Your task to perform on an android device: I want to adjust the font size so that I can read my book.
Image 0: 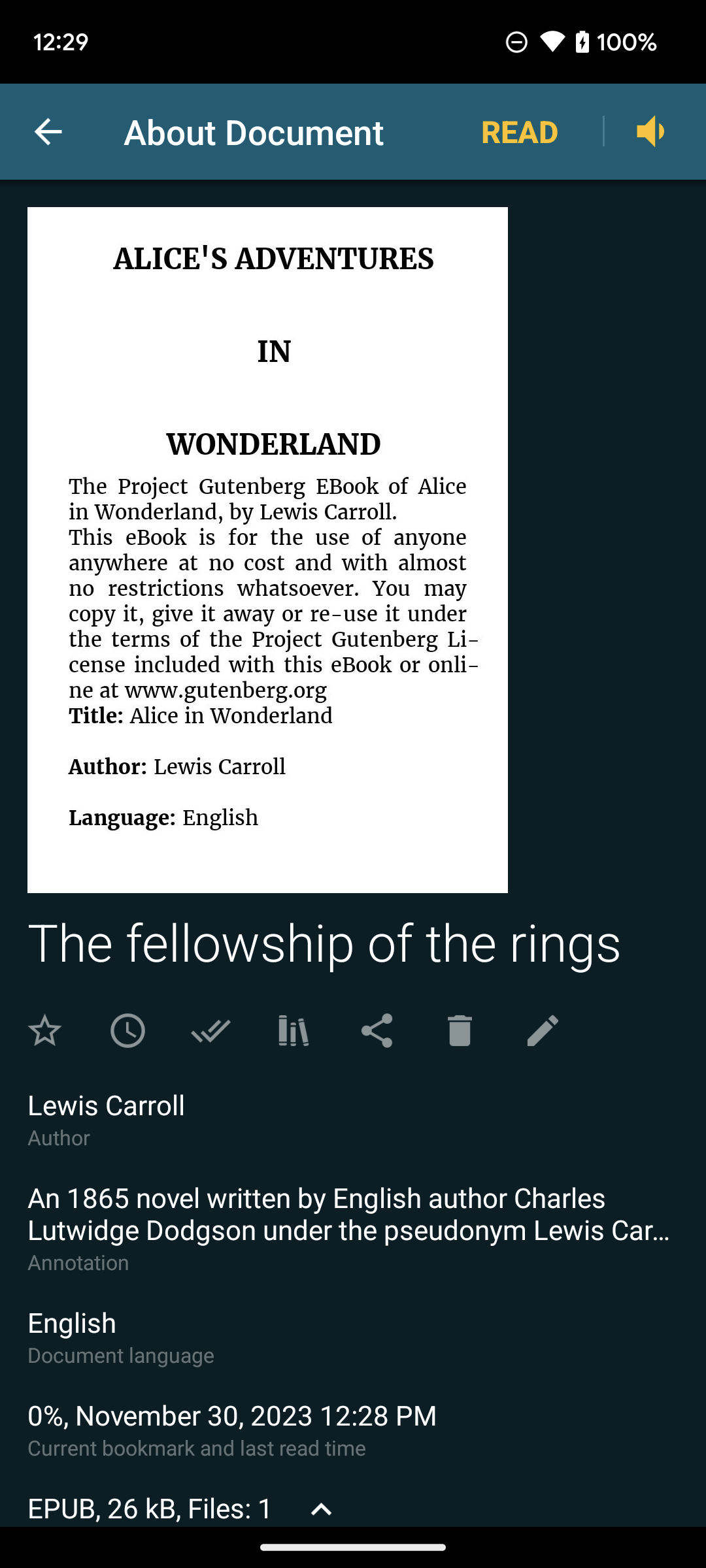
Click on the Book on the screen.
Step 0: click (267, 549)
Image 1: 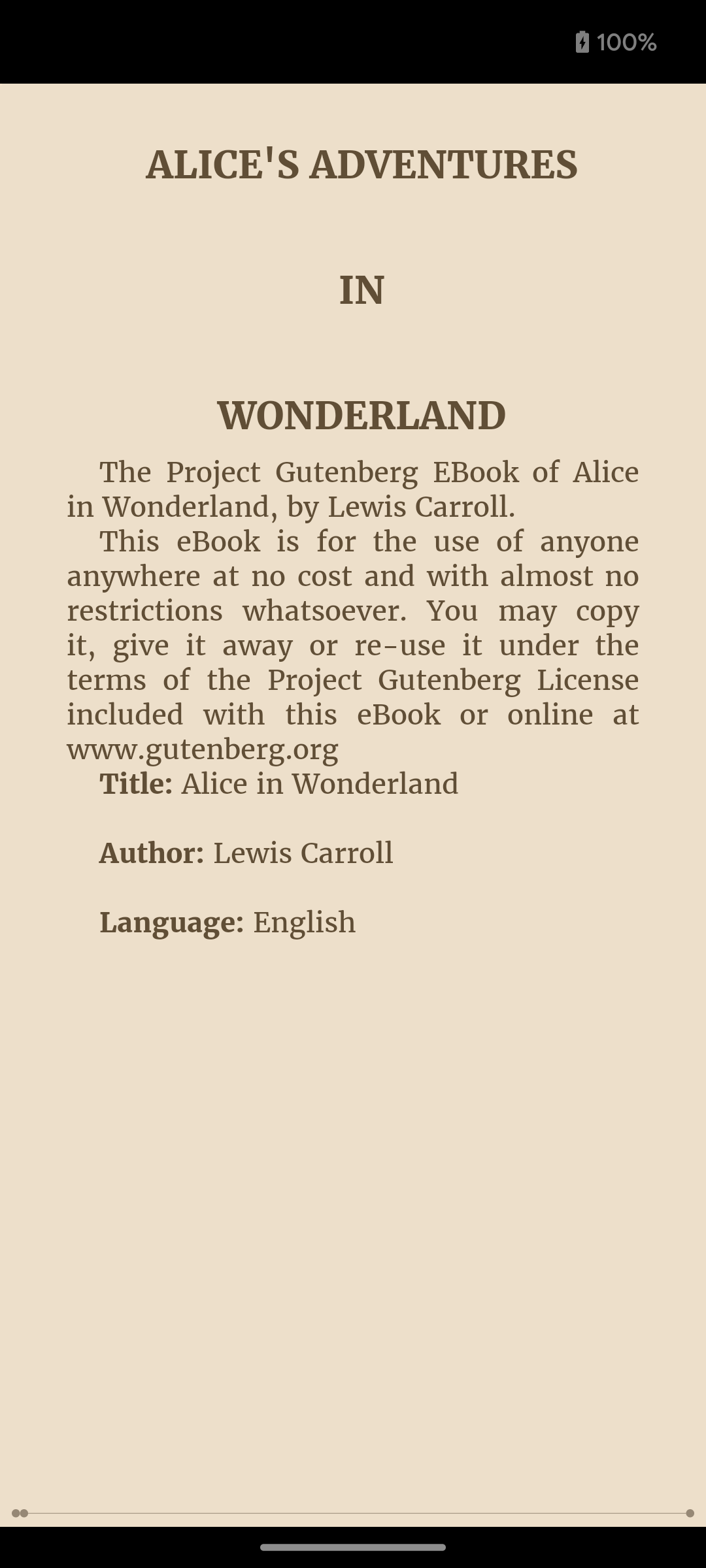
Click on the Book on the screen.
Step 1: wait
Image 2: 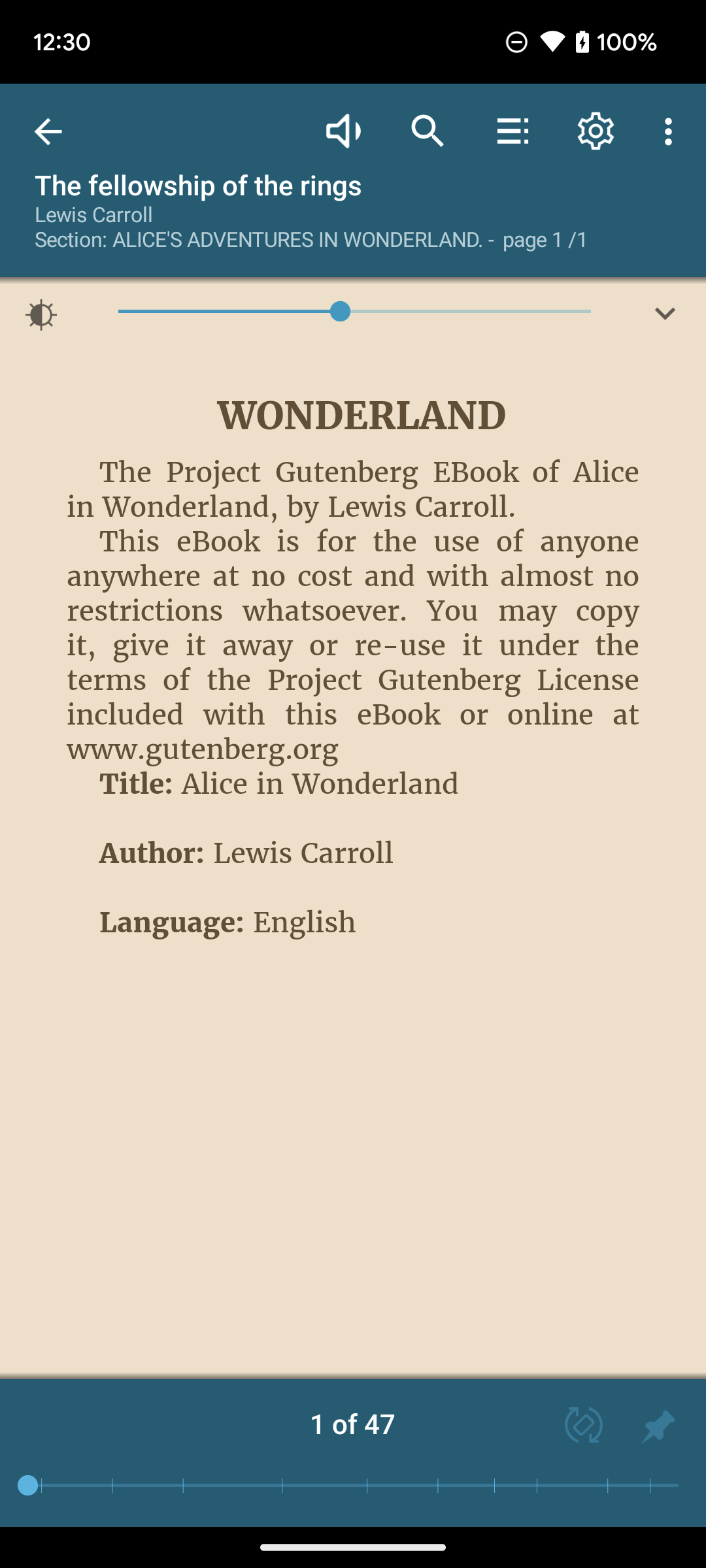
Click on the settings icon on the screen.
Step 2: click (596, 131)